Your task to perform on an android device: I want to share Nike shoes with my friend Raj via email.
Image 1: 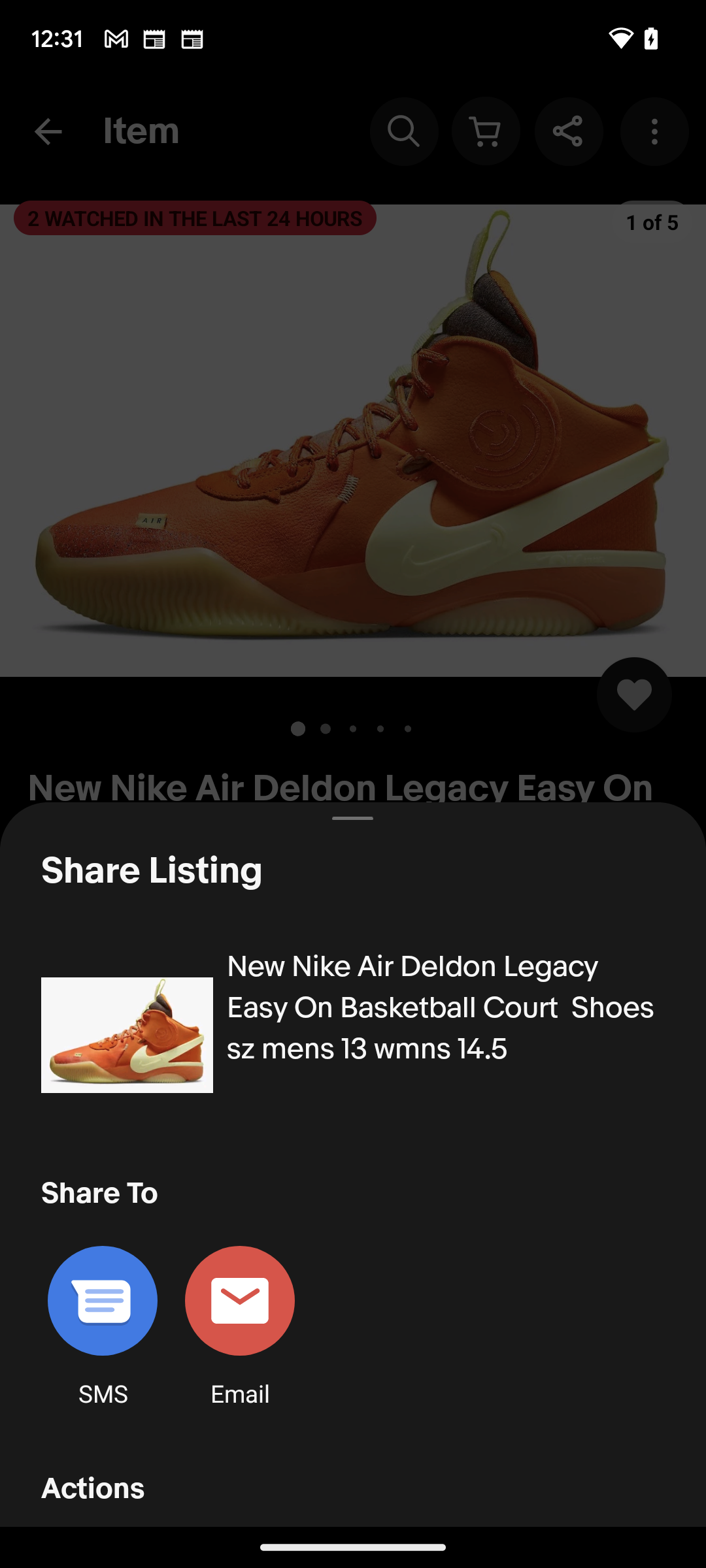
Click on the Email icon on the bottom of the screen.
Step 1: click (239, 1301)
Image 2: 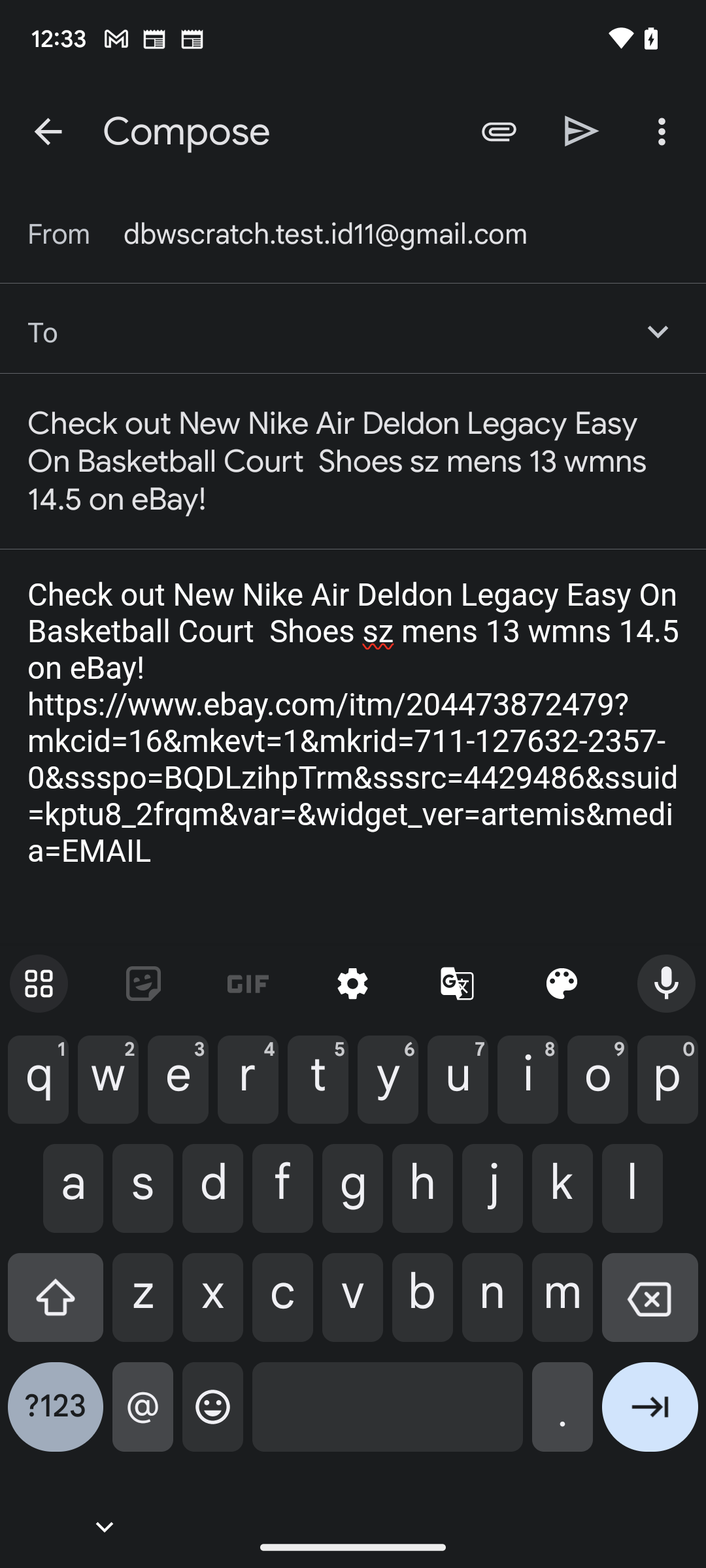
Type Rajsingh12@gmail.com on the screen.
Step 2: type "Rajsingh12@gmail.com"
Image 3: 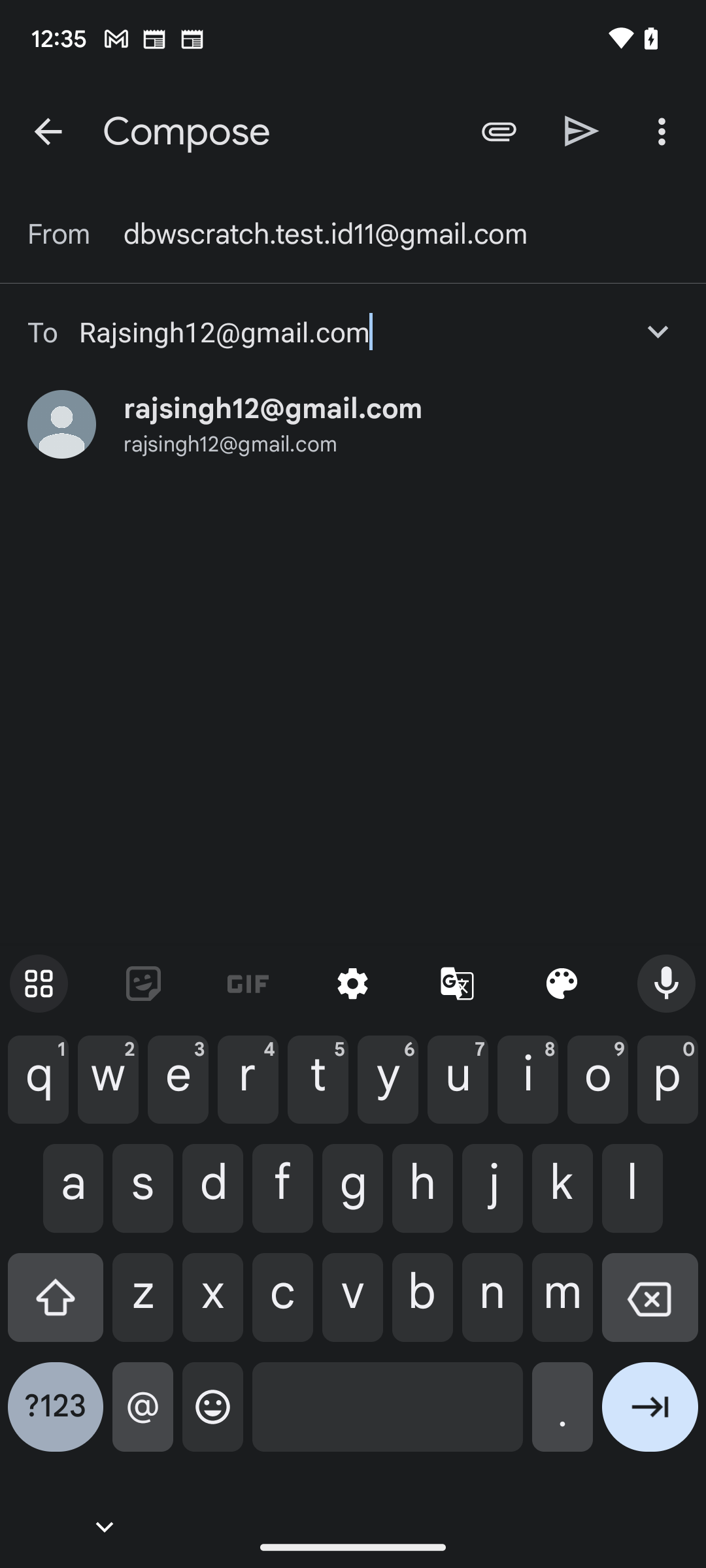
Click on the send icon on the top of the screen.
Step 3: click (582, 131)